Your task to perform on an android device: The electric cordless demolition  hammer looks good. View the details of the electric cordless demolition hammer in the Banggod app.
Image 0: 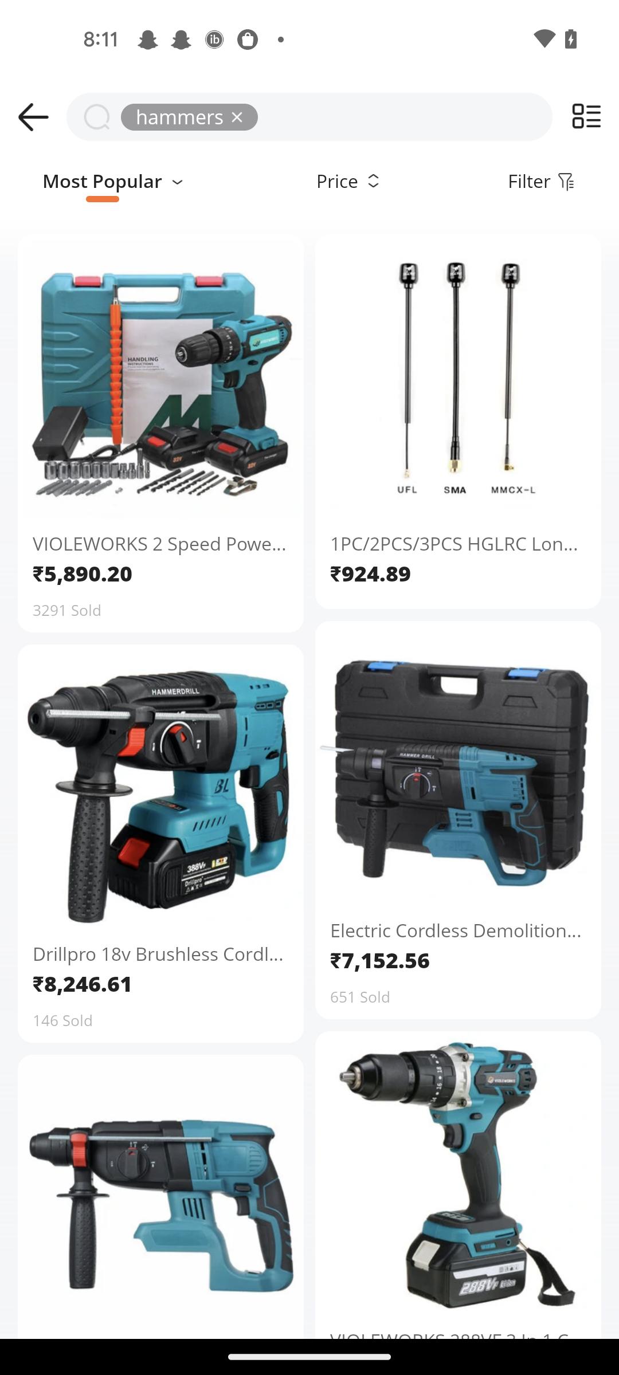
Click on the Banggod app
Step 0: click (458, 763)
Image 1: 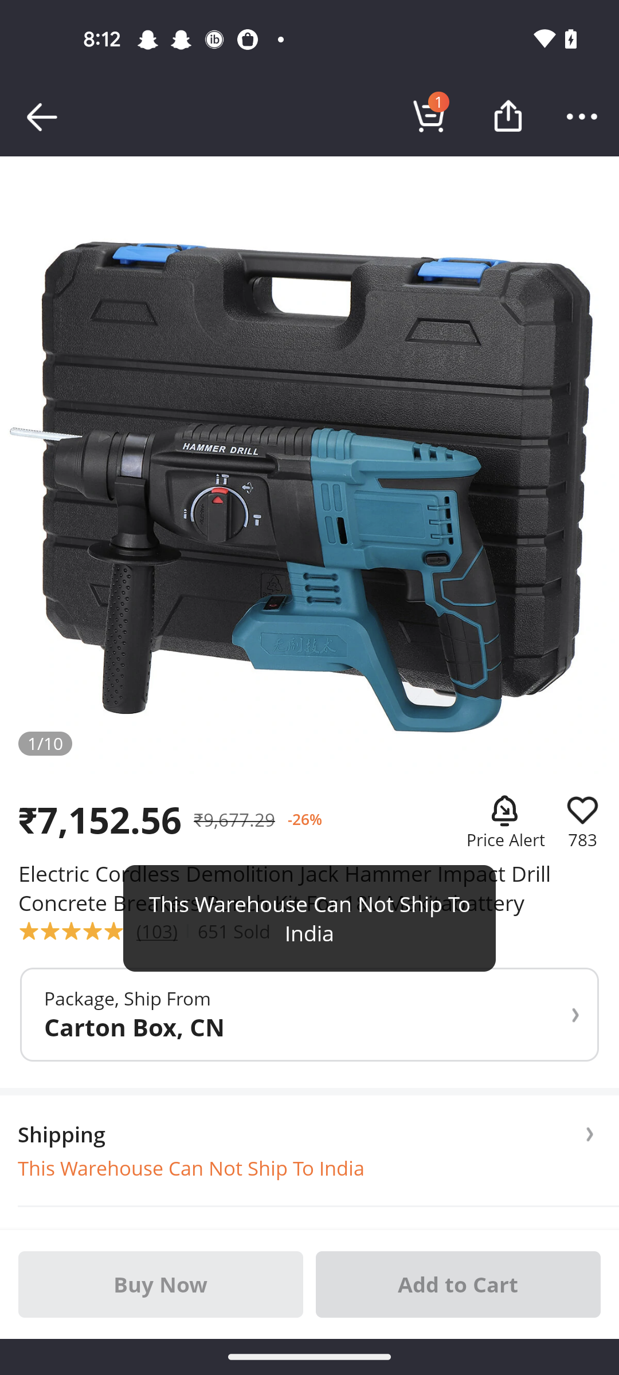
Swipe up to view the product 
Step 1: scroll down
Image 2: 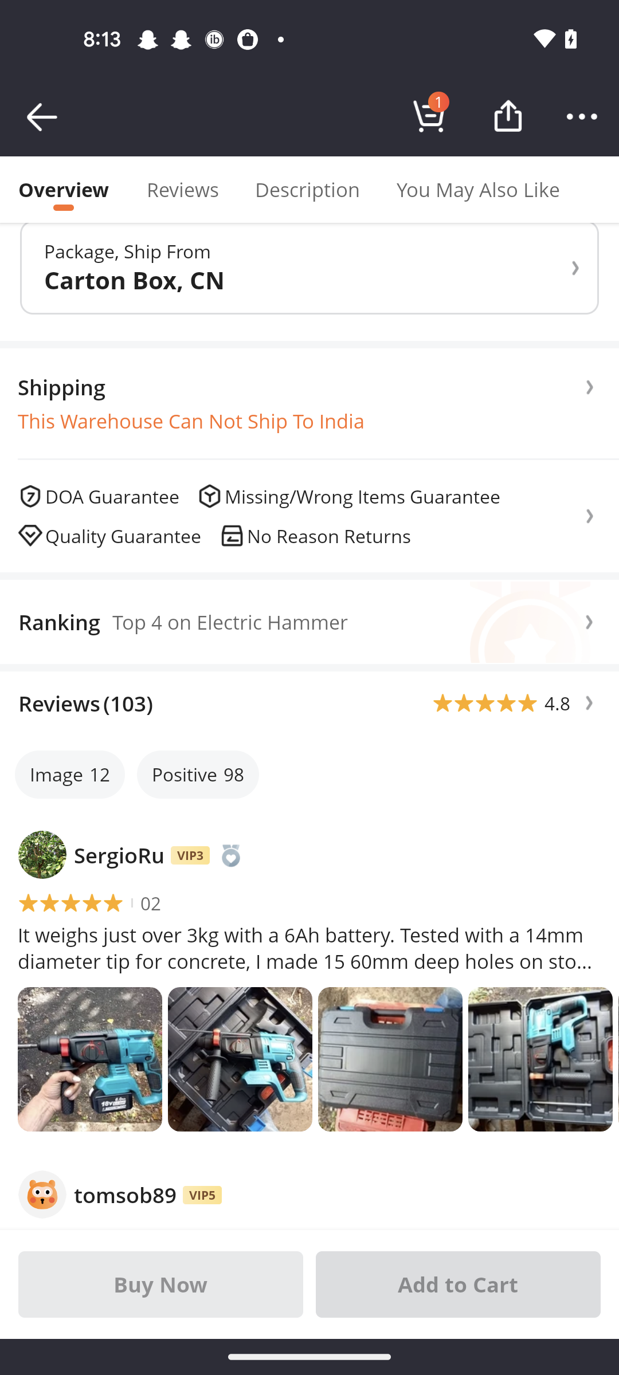
Swipe up to view the product 
Step 2: scroll down
Image 3: 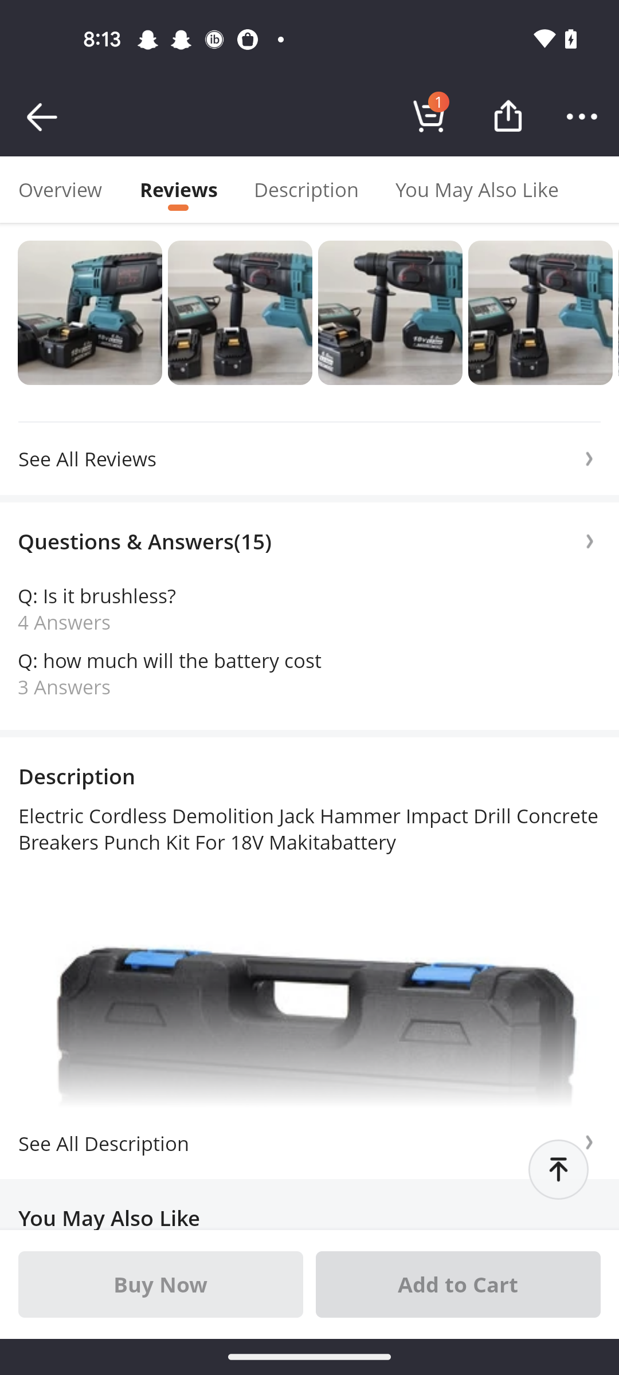
Swipe up to view the product 
Step 3: scroll down
Image 4: 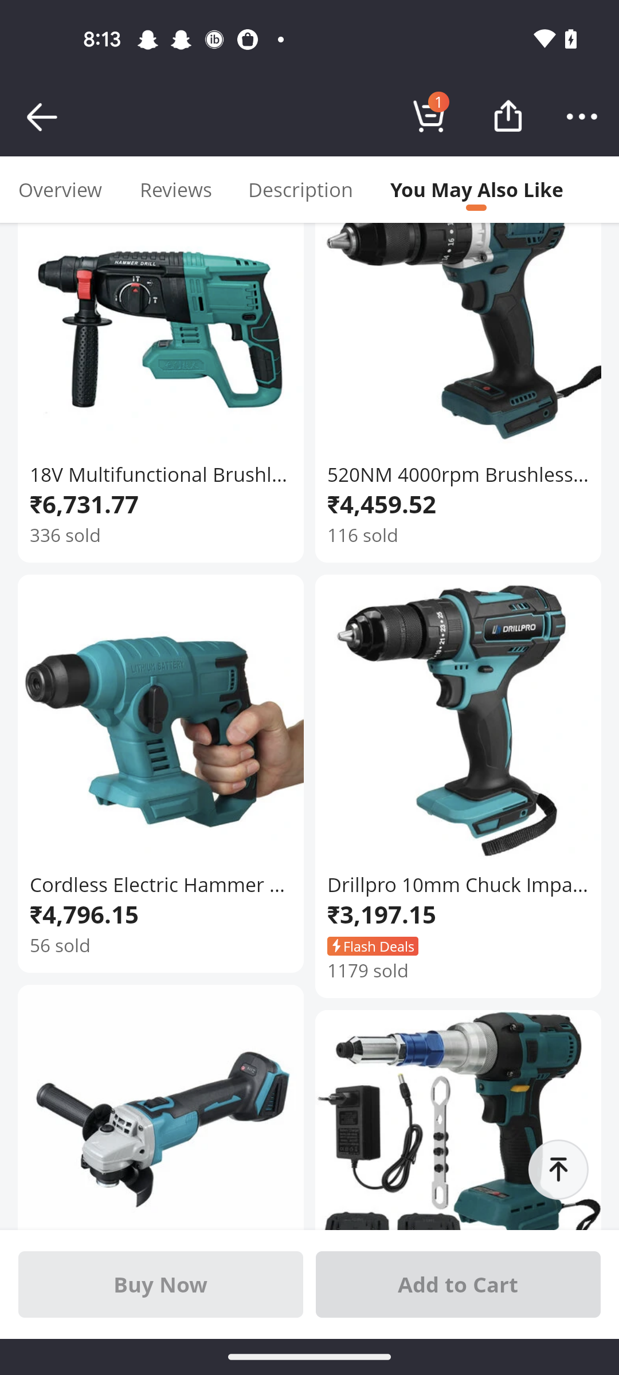
Swipe up to view the product 
Step 4: scroll down